Your task to perform on an android device: Track your learning progress.
Image 0: 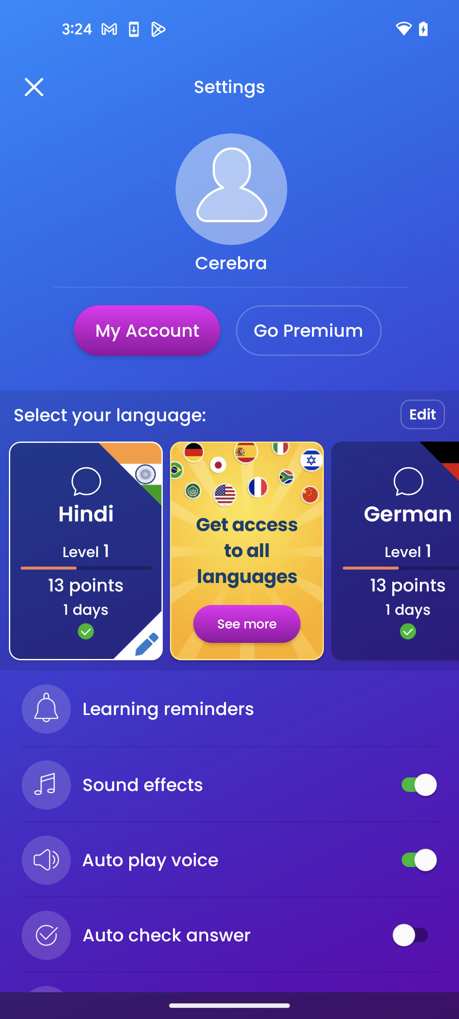
Go back to the previous screen
Step 0: press back button
Image 1: 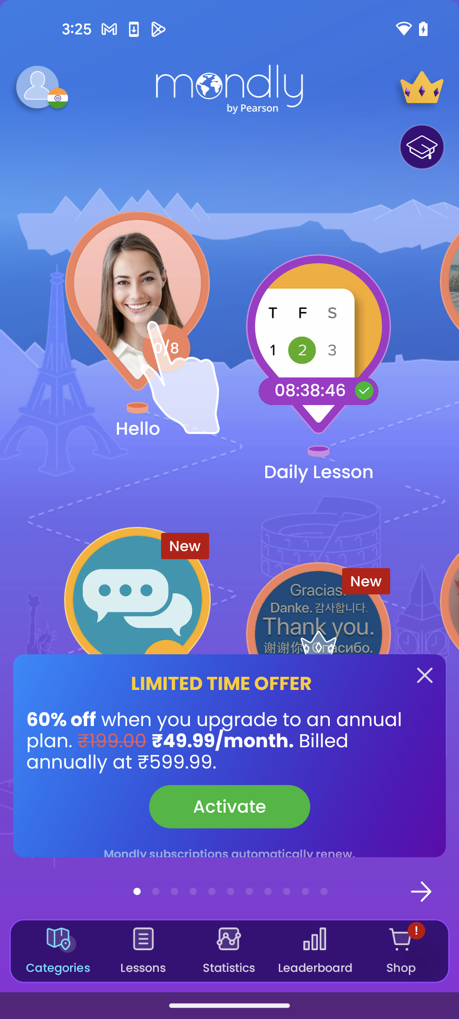
Click on Statistics option at the bottom of the screen
Step 1: click (228, 938)